Your task to perform on an android device: Open MobiDrive app and share the PXL_20230622_091318450.jpg file. file to dbwscratch.test.id4@gmail.com via the Gmail app
Image 0: 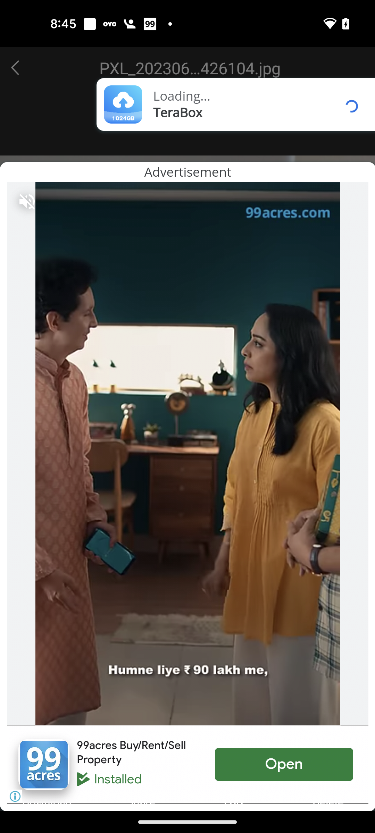
Open MobiDrive app
Step 0: open app "MobiDrive"
Image 1: 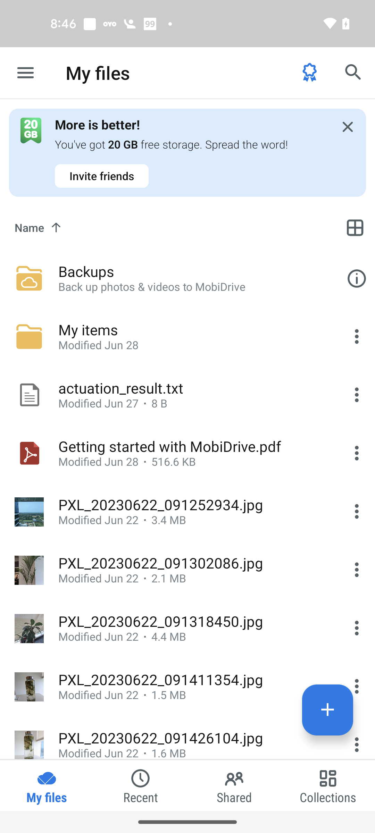
Click on the Three dot icon of the PXL_20230622_091318450.jpg file
Step 1: click (187, 628)
Image 2: 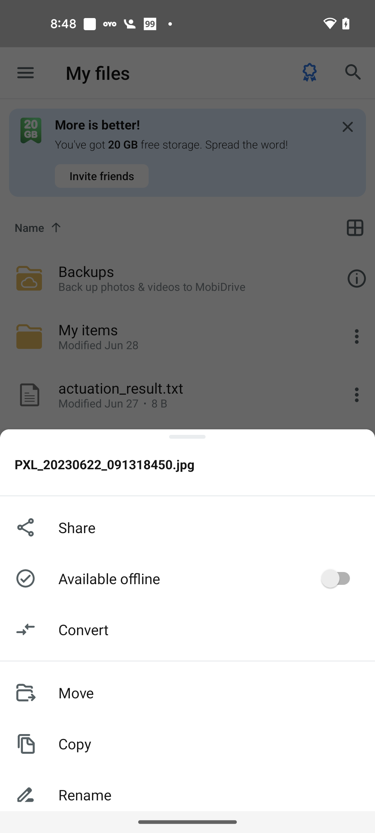
Click on the share icon
Step 2: click (55, 527)
Image 3: 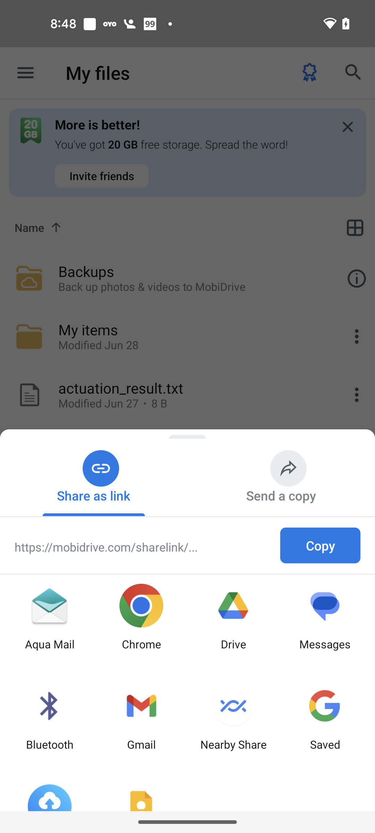
Click on the gmail app option
Step 3: click (139, 709)
Image 4: 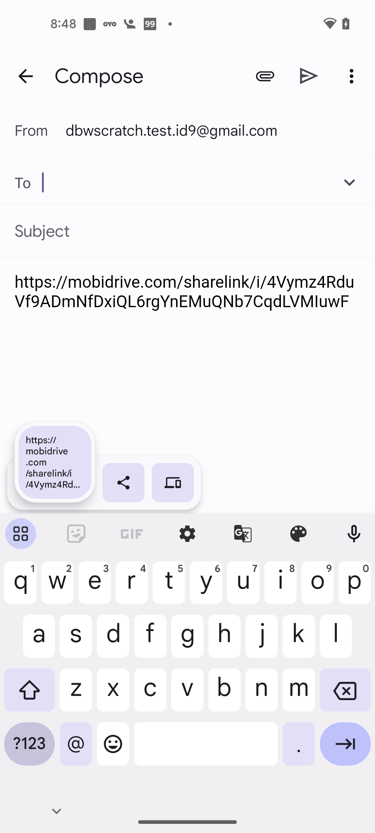
Enter the Email id dbwscratch.test.id4@gmail.com
Step 4: type "dbwscratch.test.id4@gmail.com"
Image 5: 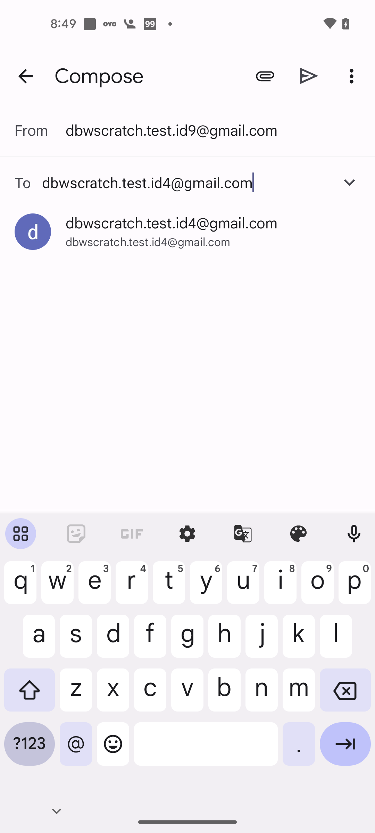
Click on the dbwscratch.test.id4@gmail.com email id suggestion
Step 5: click (172, 223)
Image 6: 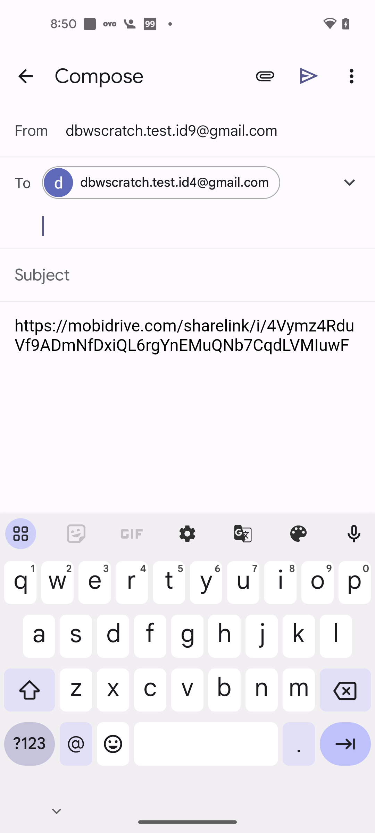
Click on the send icon at the top of the screen
Step 6: click (309, 76)